Your task to perform on an android device: I want to find a hotel from 9th of January till 12th of January in Berlin which is my favorite travel destination for my vacation on the Expedia app.
Image 0: 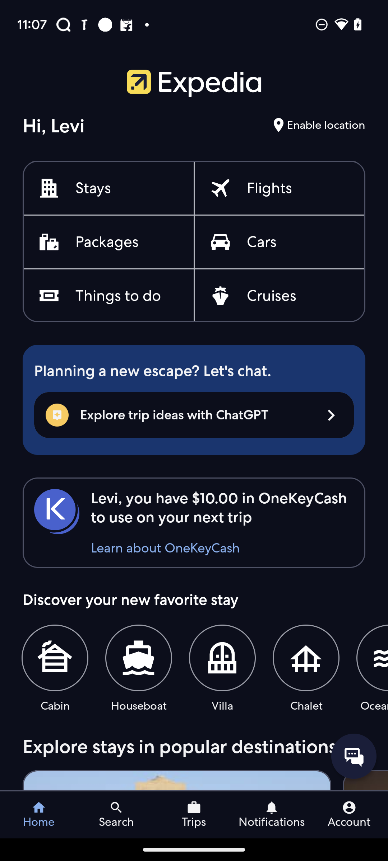
Click on the Stays option.
Step 0: click (93, 188)
Image 1: 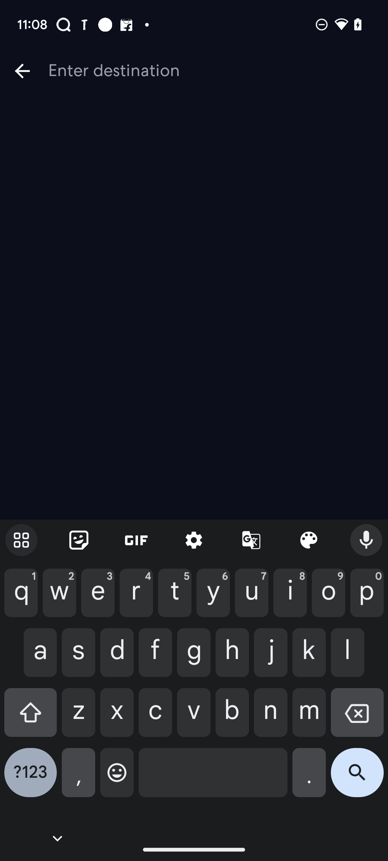
Enter Berlin in the text box.
Step 1: type "Berlin"
Image 2: 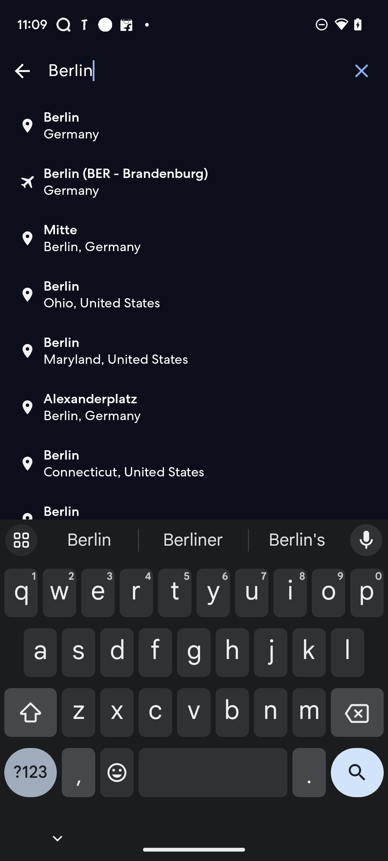
Click on the first suggestion.
Step 2: click (71, 134)
Image 3: 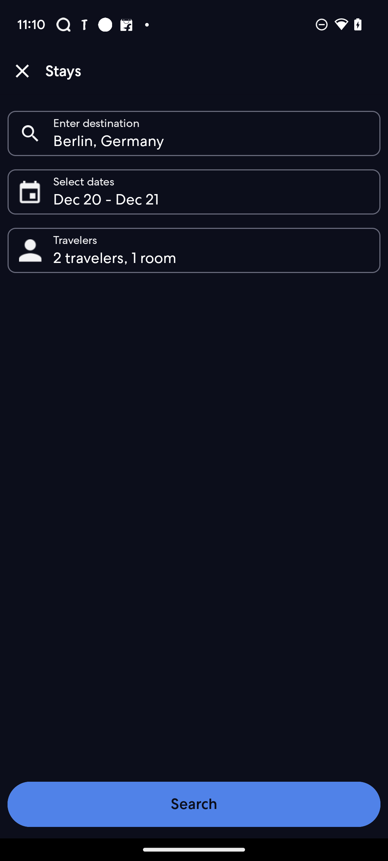
Click on the Travelers option.
Step 3: click (211, 250)
Image 4: 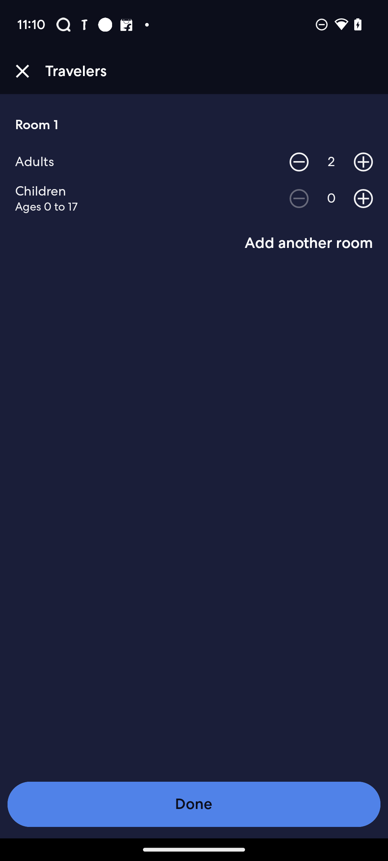
Click on the decrease icon under the Adults section.
Step 4: click (299, 162)
Image 5: 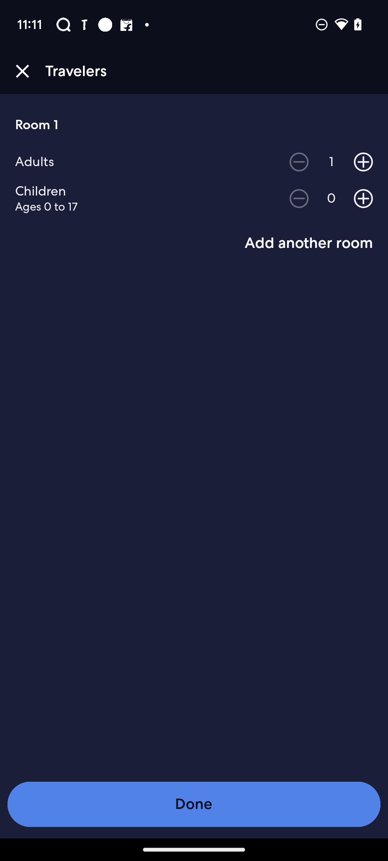
Click on the done button.
Step 5: click (194, 804)